Your task to perform on an android device: I want to track my meditation progress in the Mindfulness app .
Image 0: 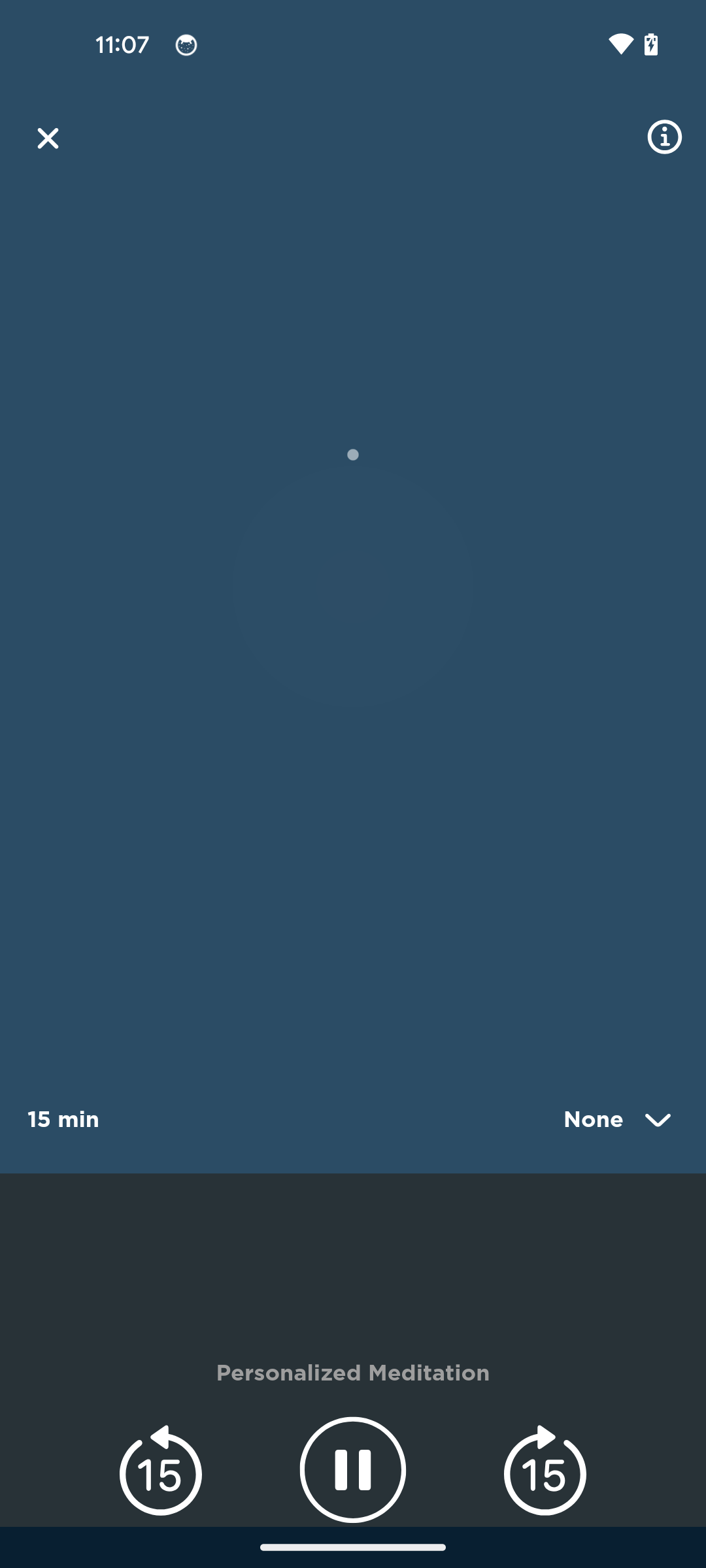
Get back to the previous page of the app
Step 0: press back button
Image 1: 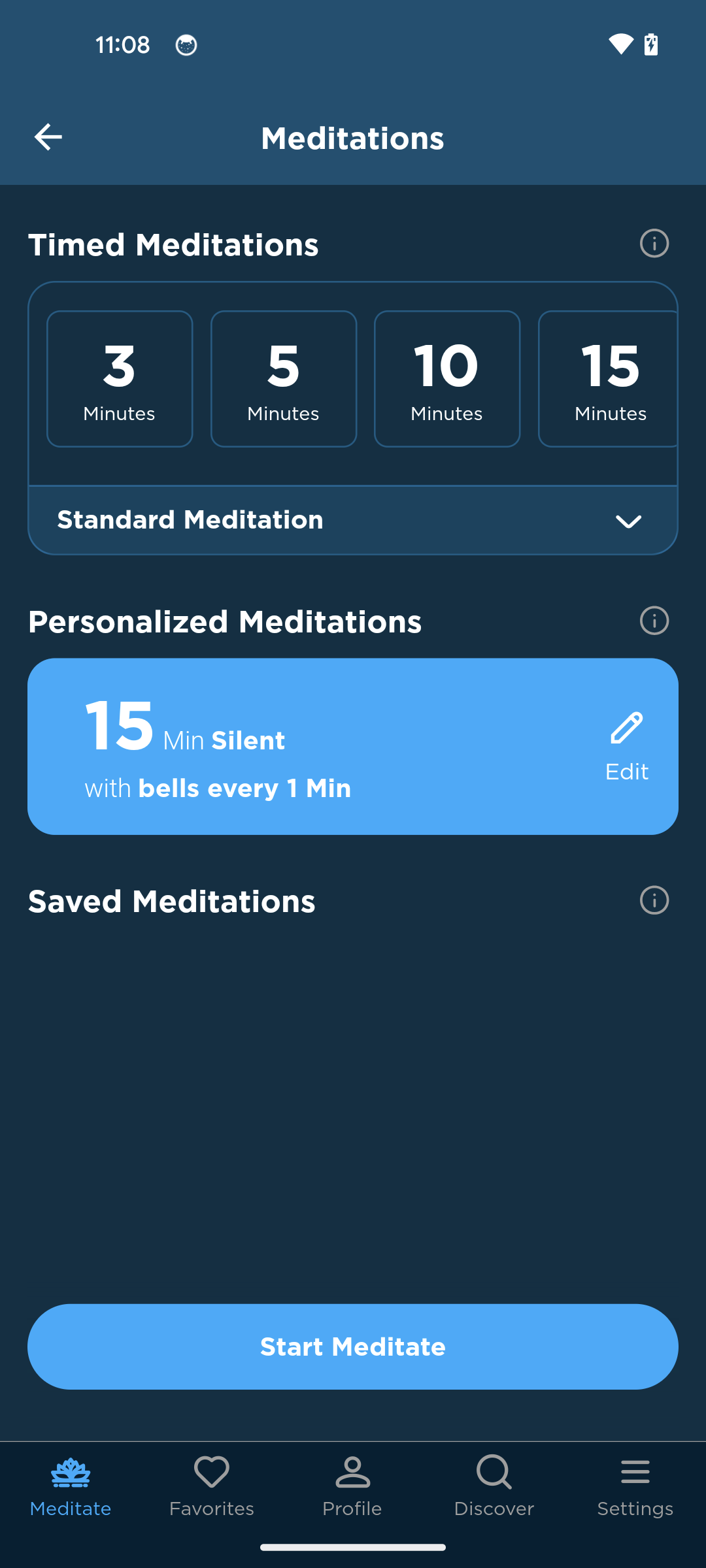
Go to the profile tab
Step 1: click (353, 1484)
Image 2: 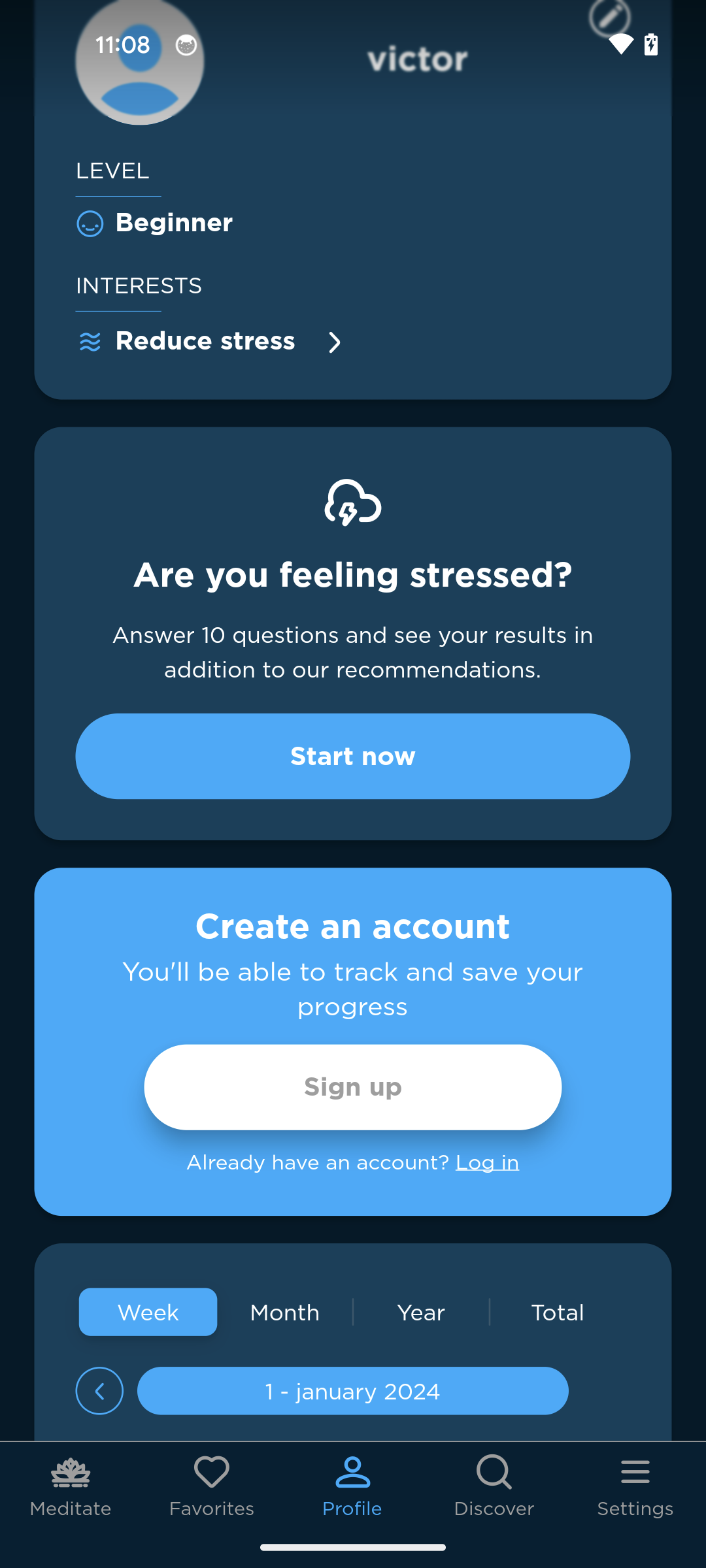
Swipe up for the progress
Step 2: scroll down
Image 3: 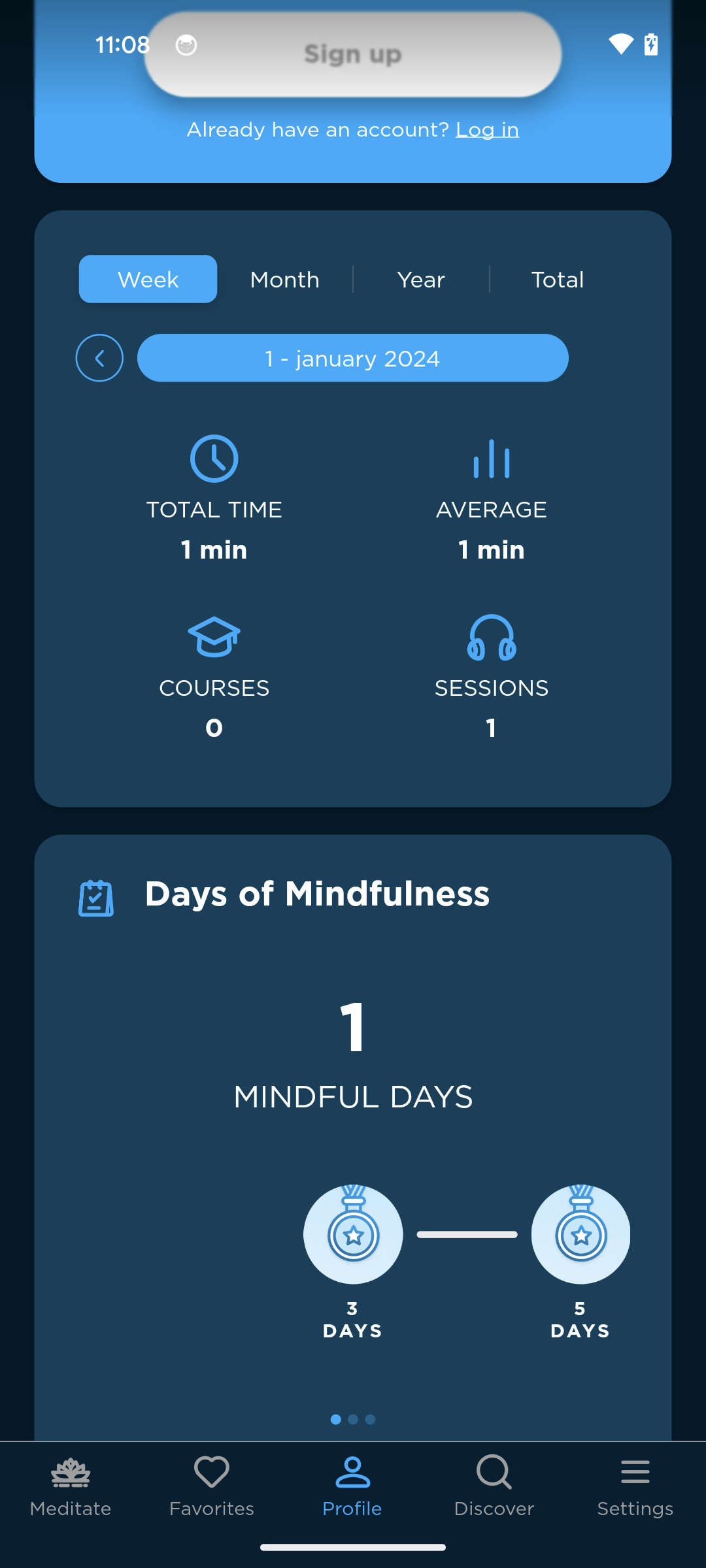
Swipe up for the progress
Step 3: scroll down
Image 4: 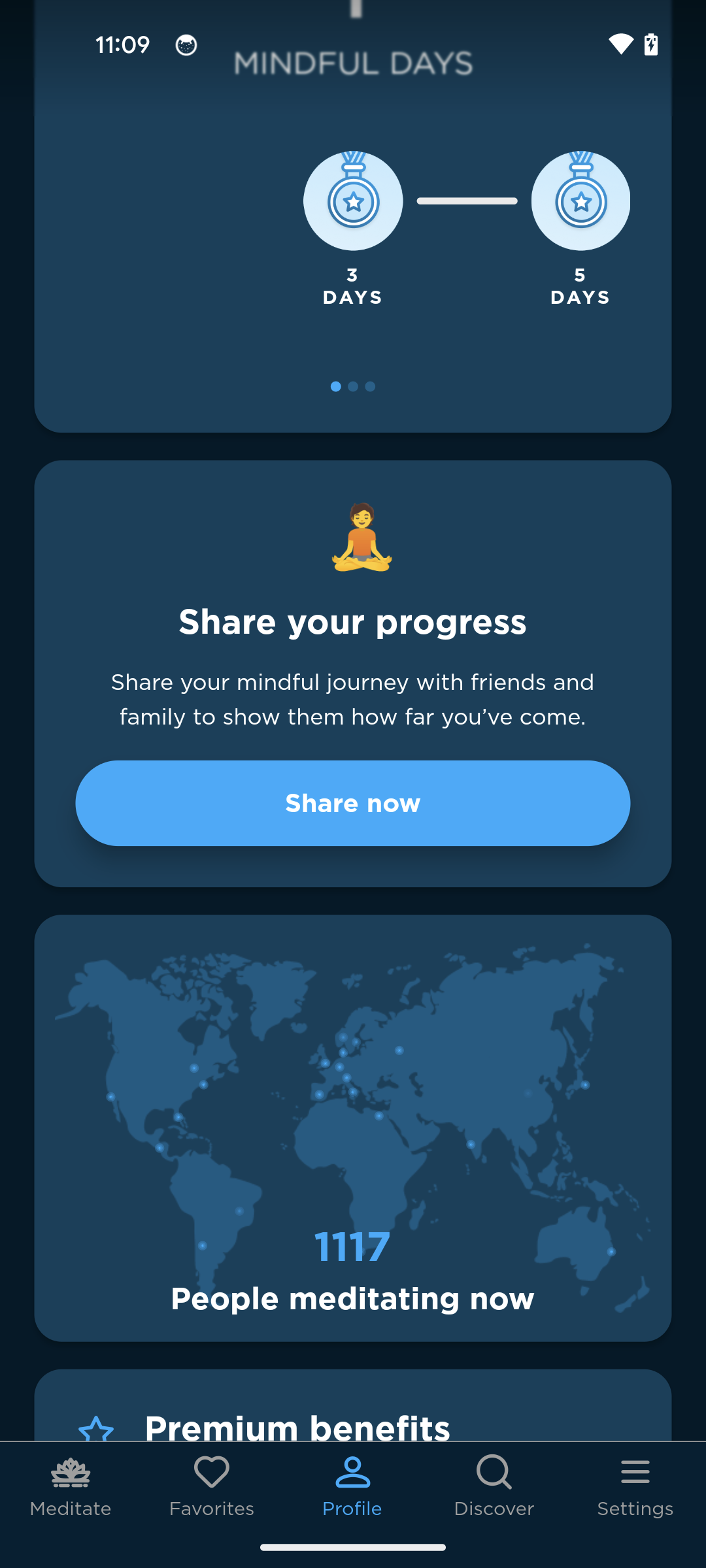
Swipe up for the progress
Step 4: scroll down
Image 5: 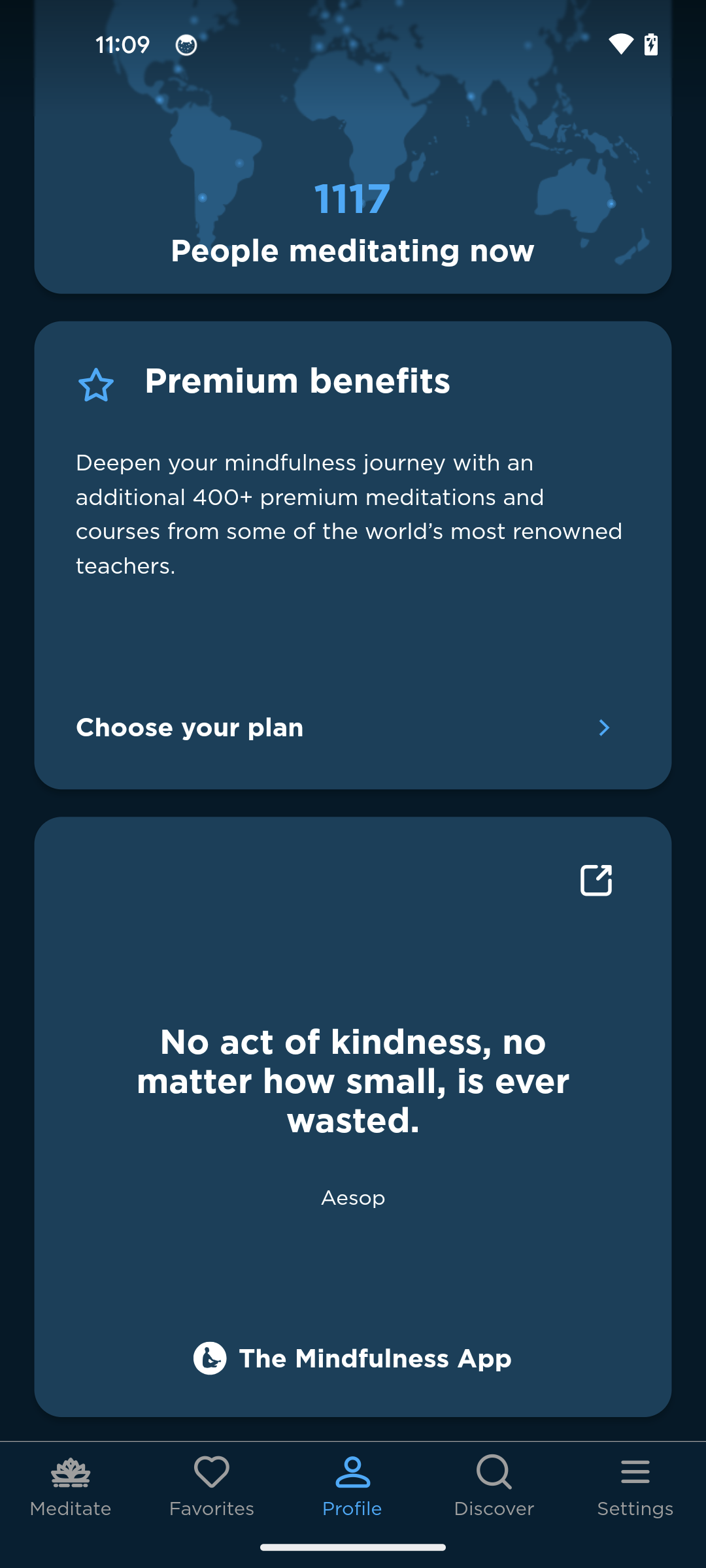
Swipe up for the progress
Step 5: scroll down